Your task to perform on an android device: Open the second search result, view all pictures from the hotel, check the review and display the total price.Contact the hotel for local security matters
Image 0: 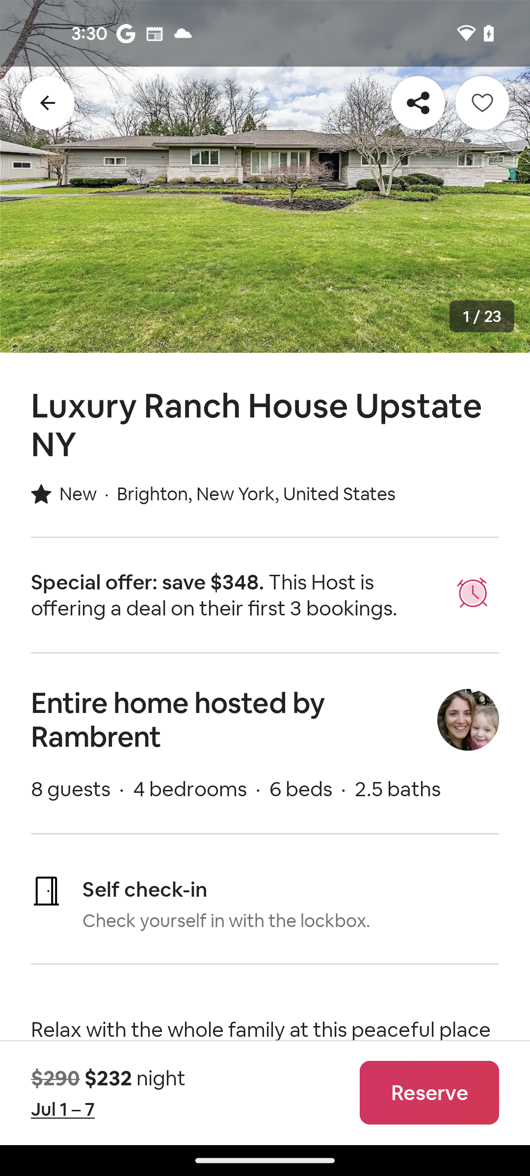
Go back to the previous screen
Step 0: press back button
Image 1: 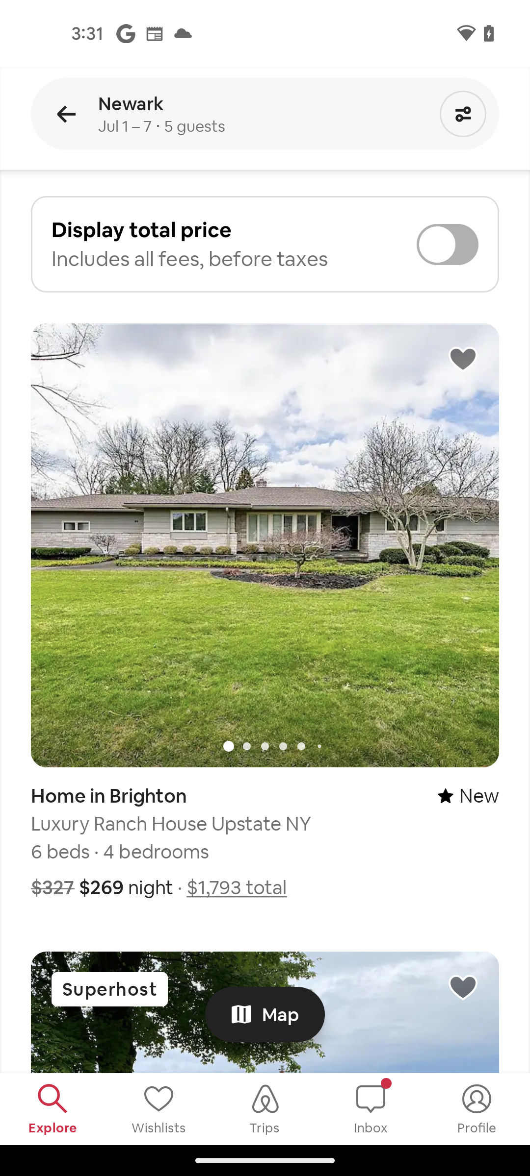
Swipe right the Display total price bar 
Step 1: scroll left
Image 2: 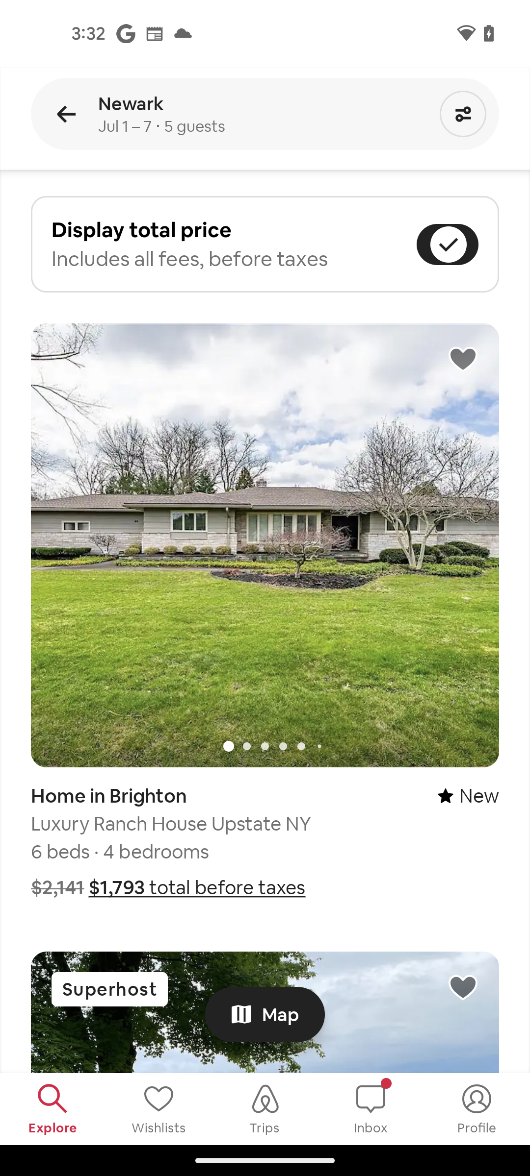
Scroll down to view more result
Step 2: scroll down
Image 3: 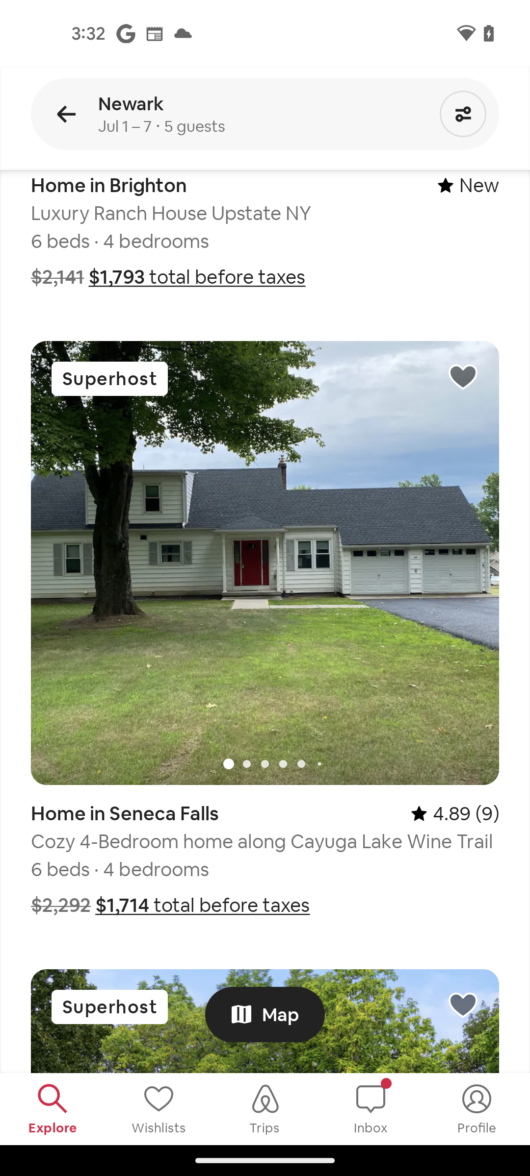
Select the second search result
Step 3: click (265, 627)
Image 4: 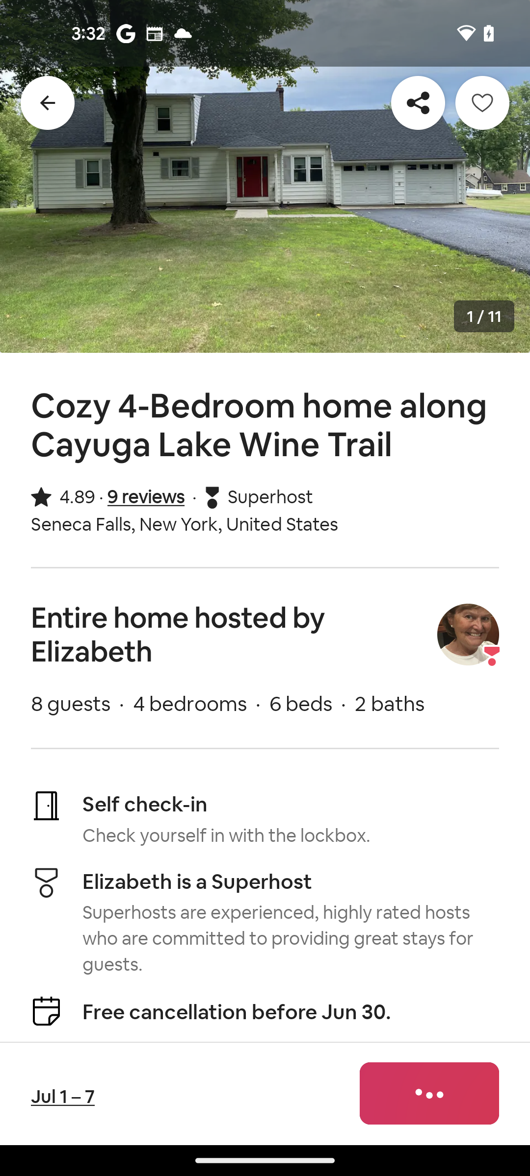
Click on the picture at the top of the screen
Step 4: click (265, 176)
Image 5: 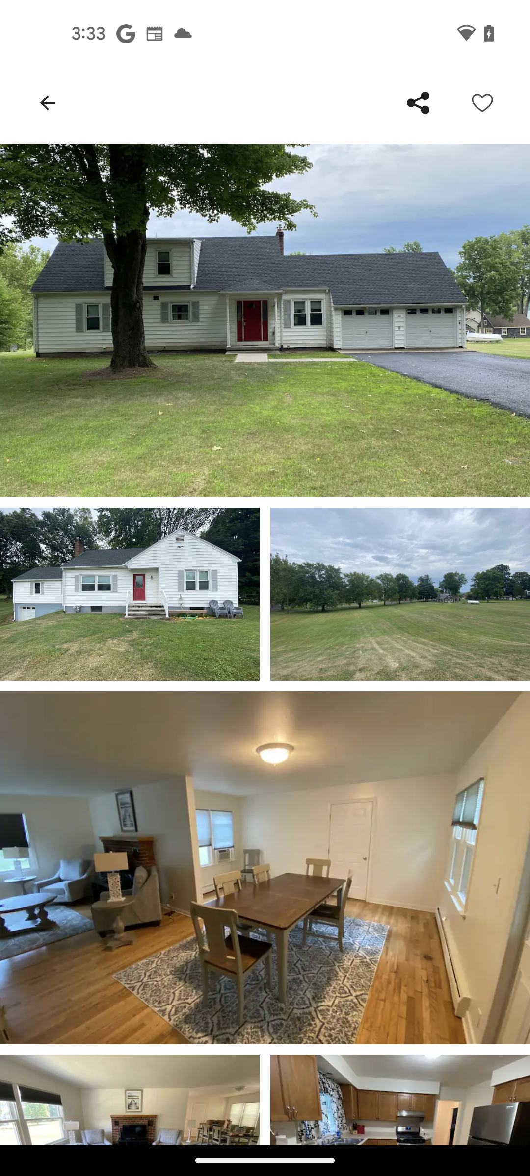
Scroll down to view all pictures
Step 5: scroll down
Image 6: 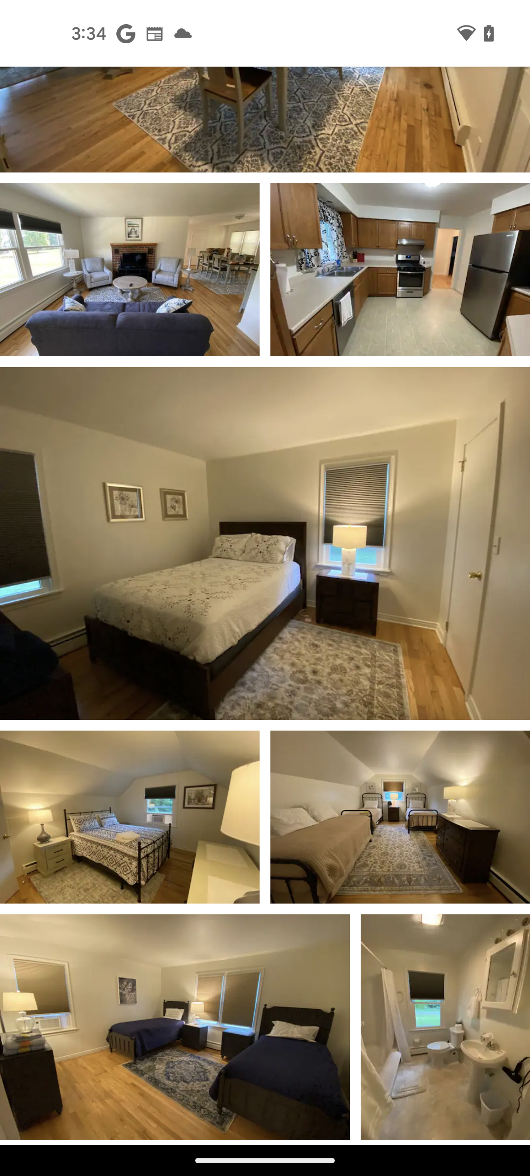
Scroll down to view all pictures
Step 6: scroll down
Image 7: 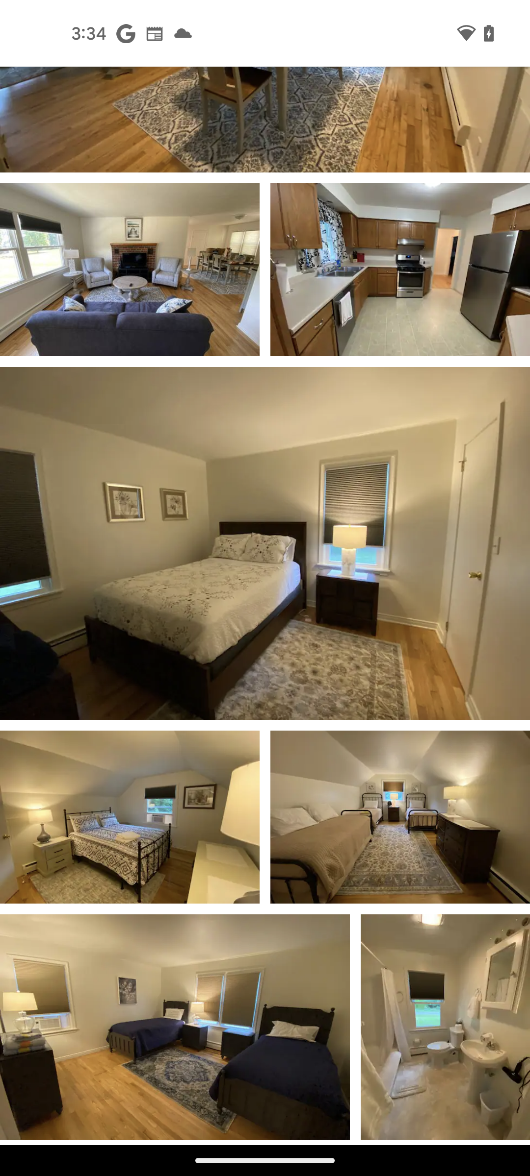
Go back to the previous screen
Step 7: press back button
Image 8: 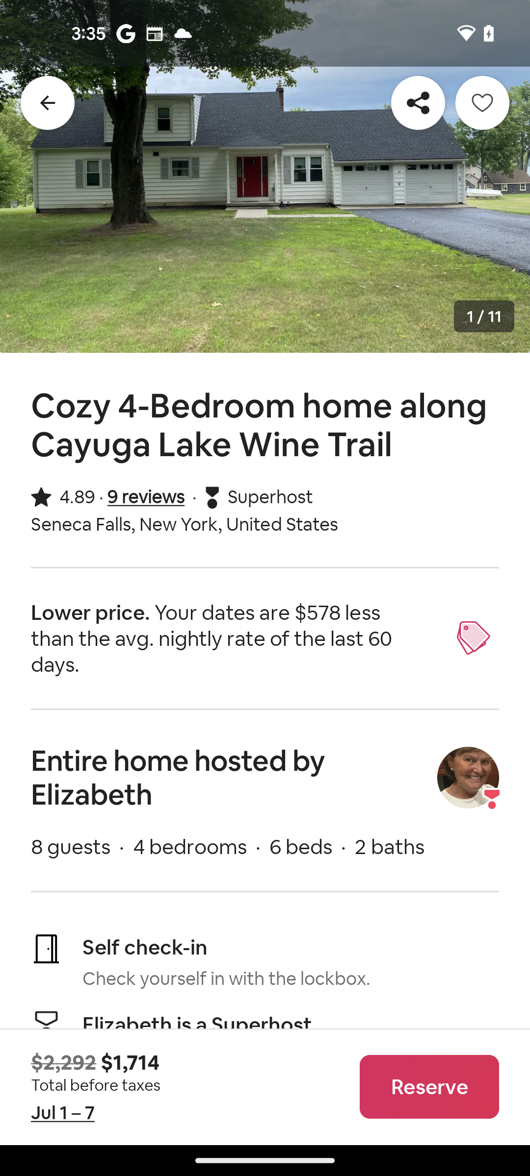
Scroll down to see the reviews
Step 8: scroll down
Image 9: 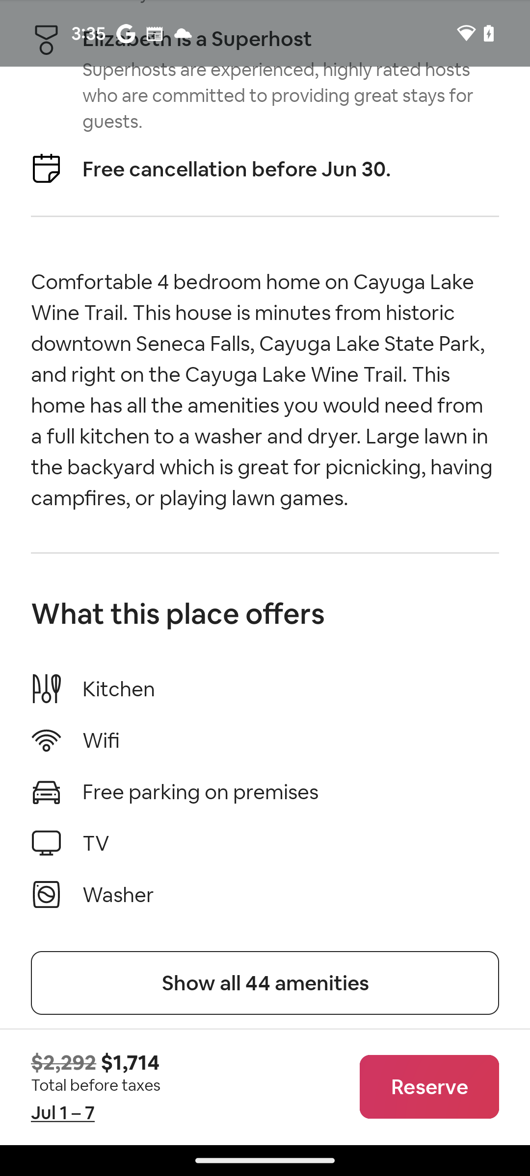
Scroll down to see the reviews
Step 9: scroll down
Image 10: 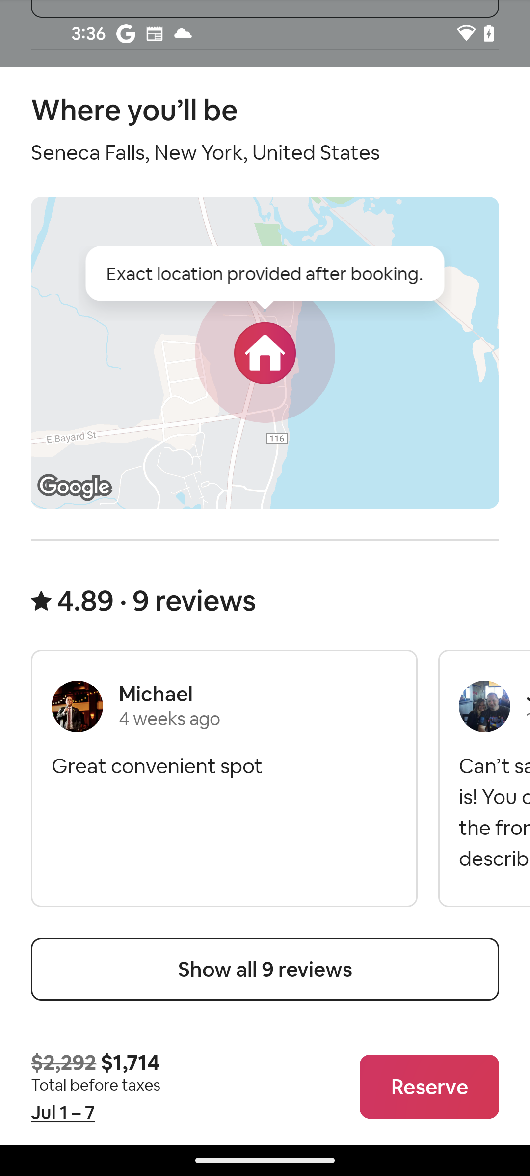
Scroll down to see the reviews
Step 10: scroll down
Image 11: 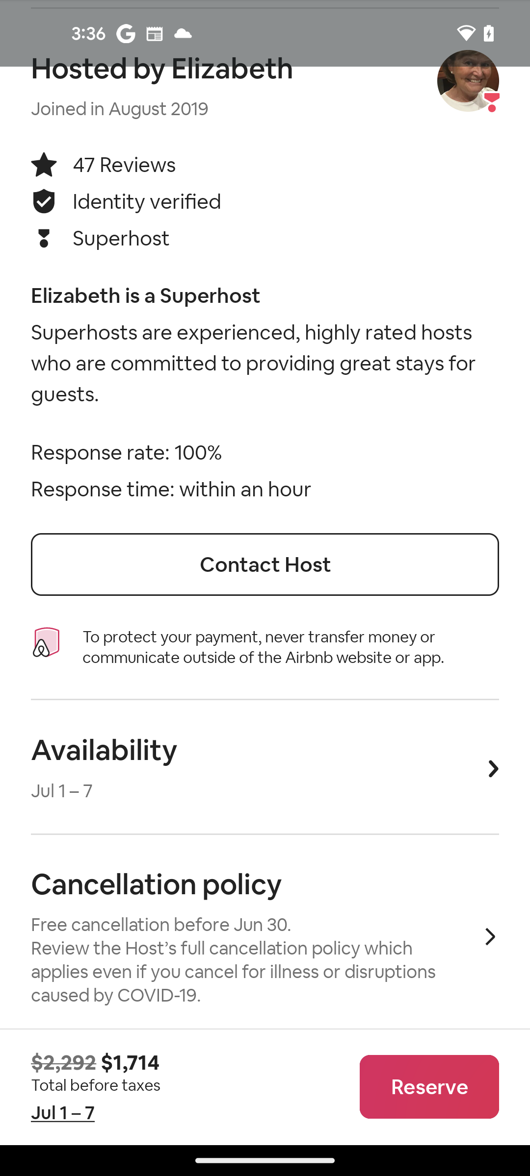
Click on the Contact Host Button for query 
Step 11: click (265, 564)
Image 12: 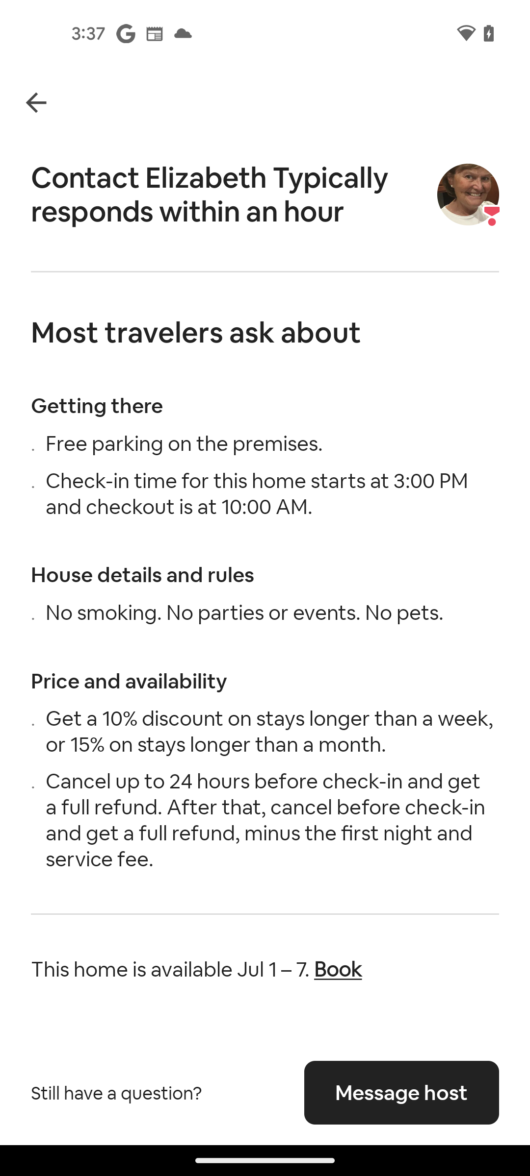
Click on the Message host button at the bottom right 
Step 12: click (401, 1093)
Image 13: 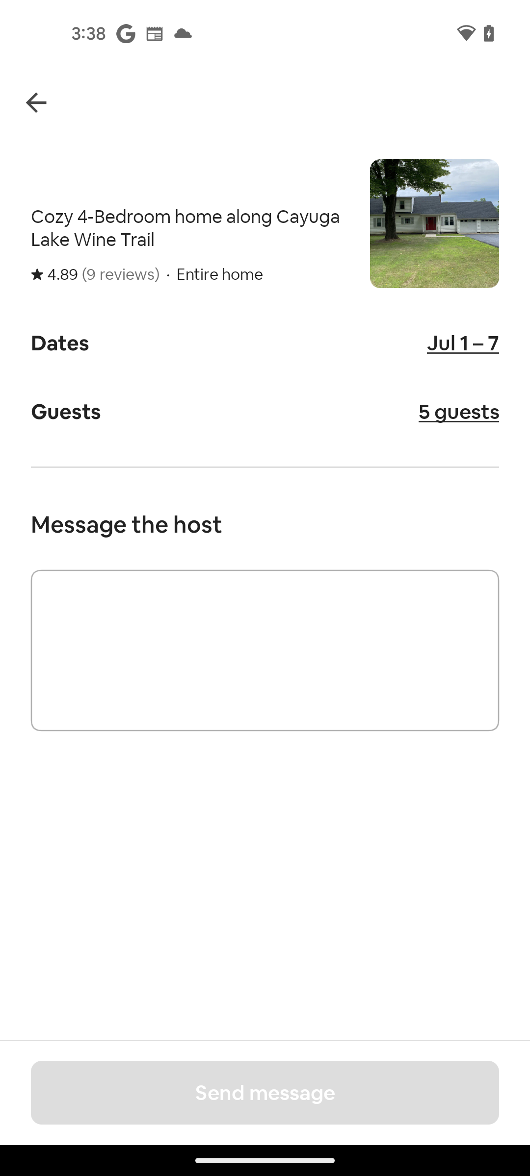
Click on the Message the host box
Step 13: click (265, 650)
Image 14: 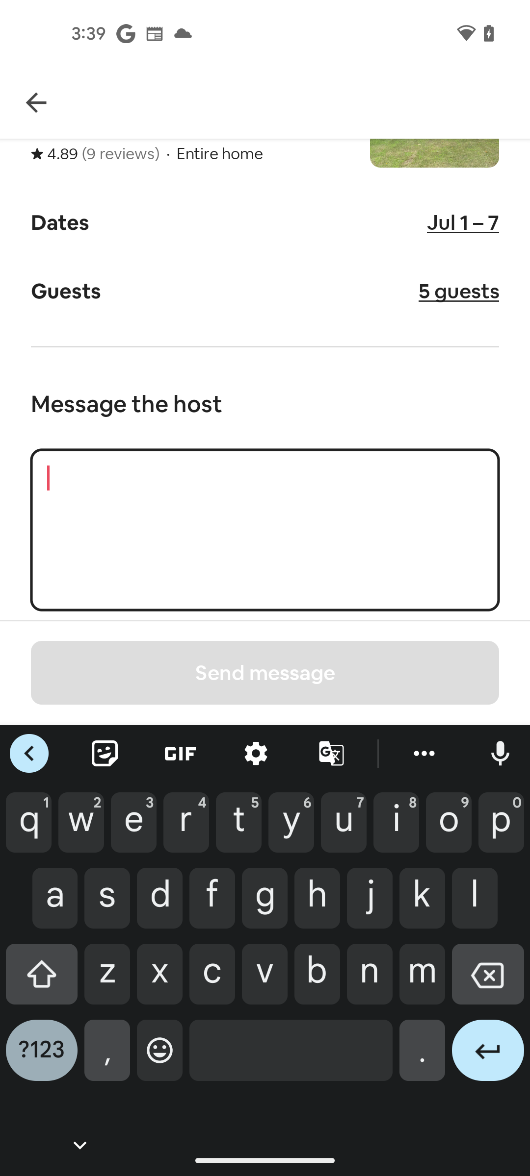
ask the question about the local security 
Step 14: type "Is this area in a safe zone?"
Image 15: 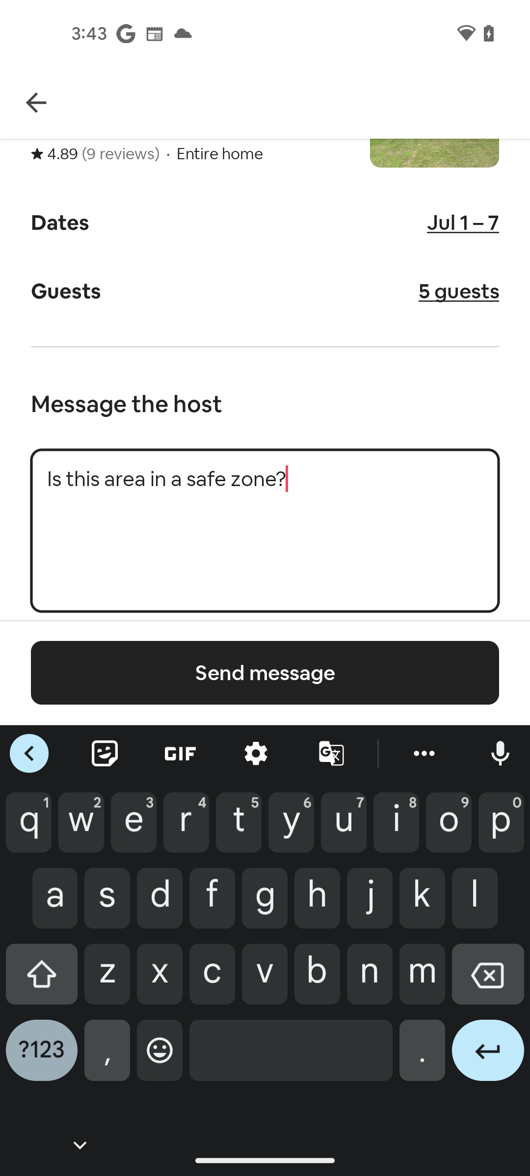
Click on the Send message button
Step 15: click (265, 673)
Image 16: 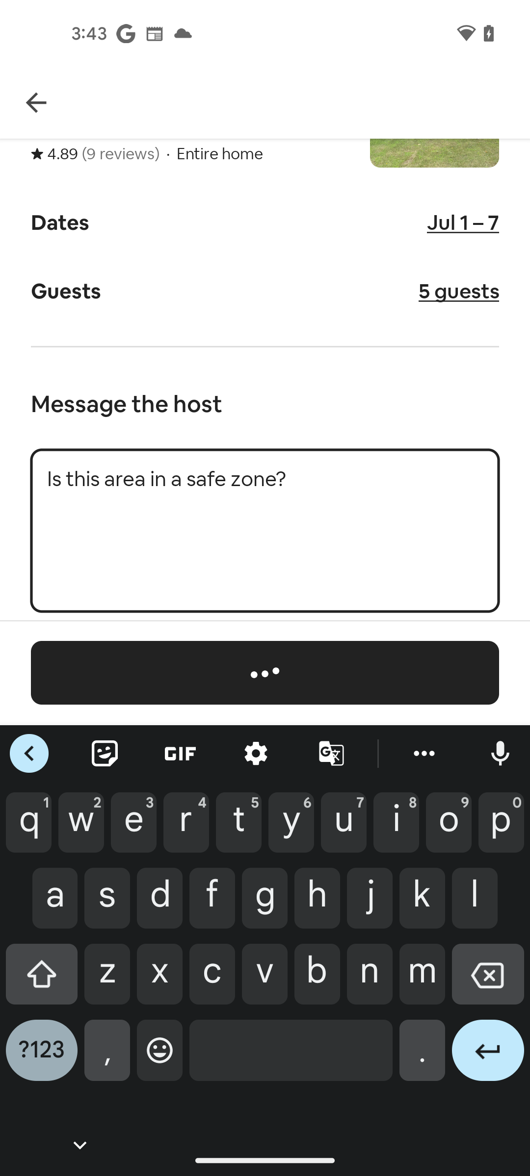
Click on the Send message button
Step 16: wait
Image 17: 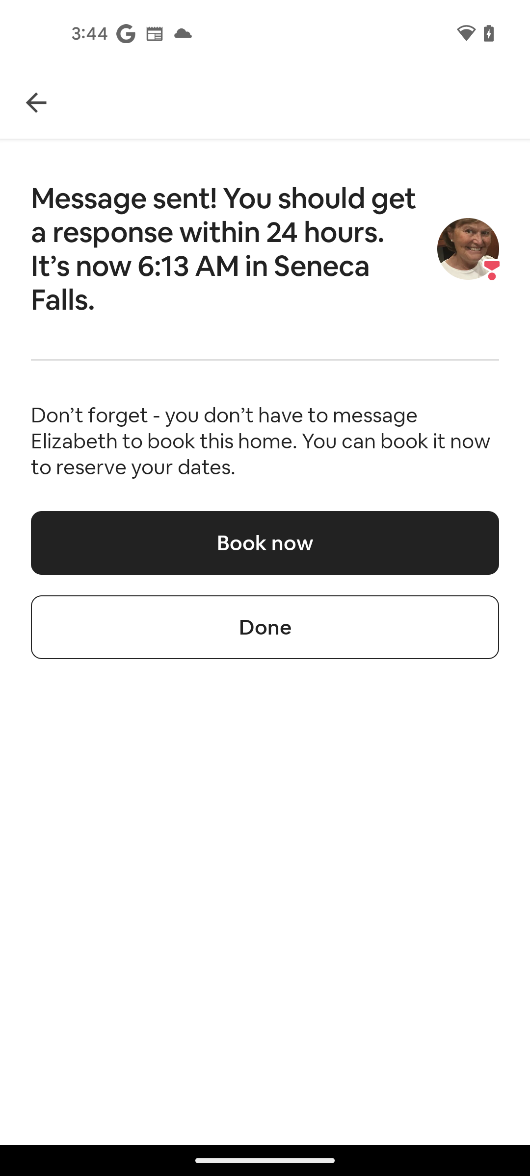
Click on the Done button 
Step 17: click (265, 627)